Your task to perform on an android device: the timer, which was created by me I want to pause it.
Image 0: 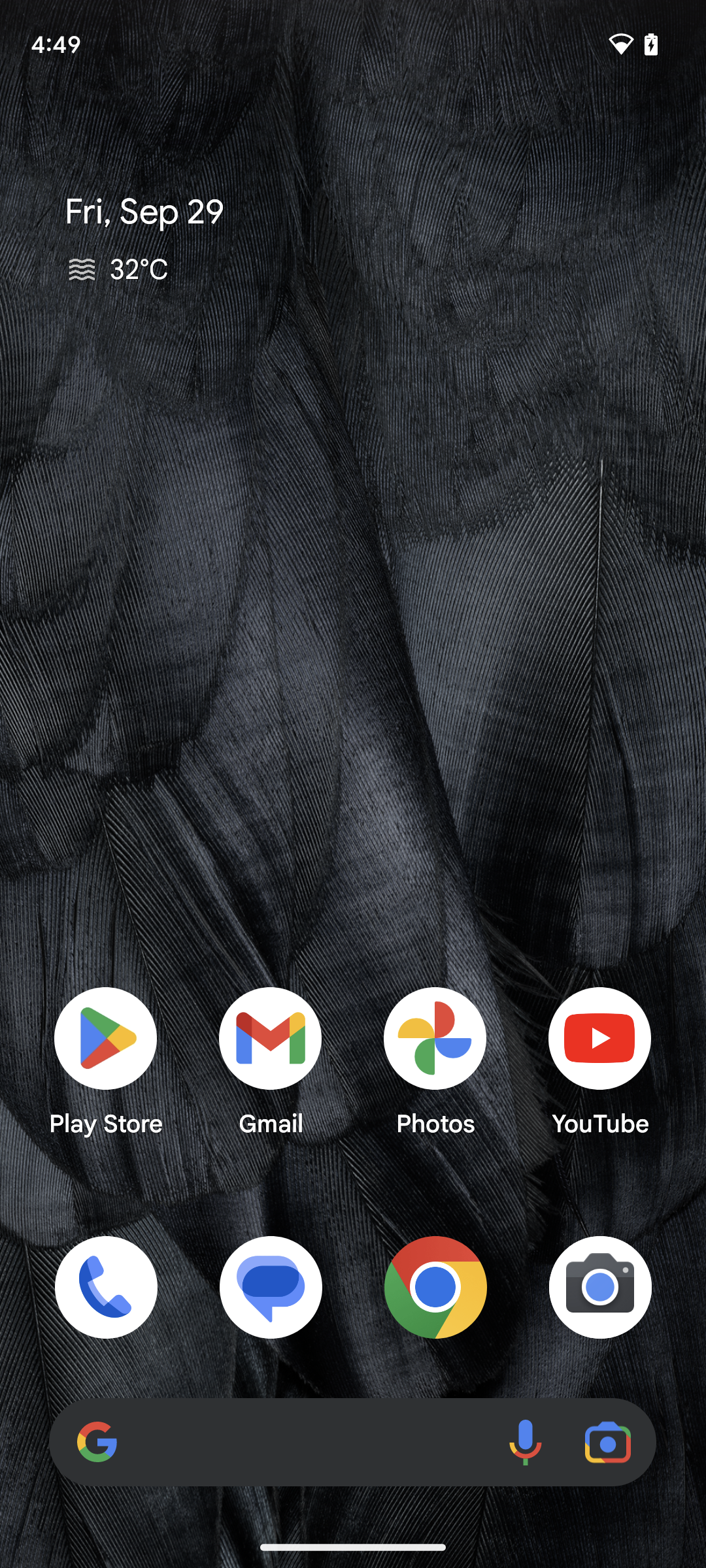
Open the clock app.
Step 0: open app "The Clock"
Image 1: 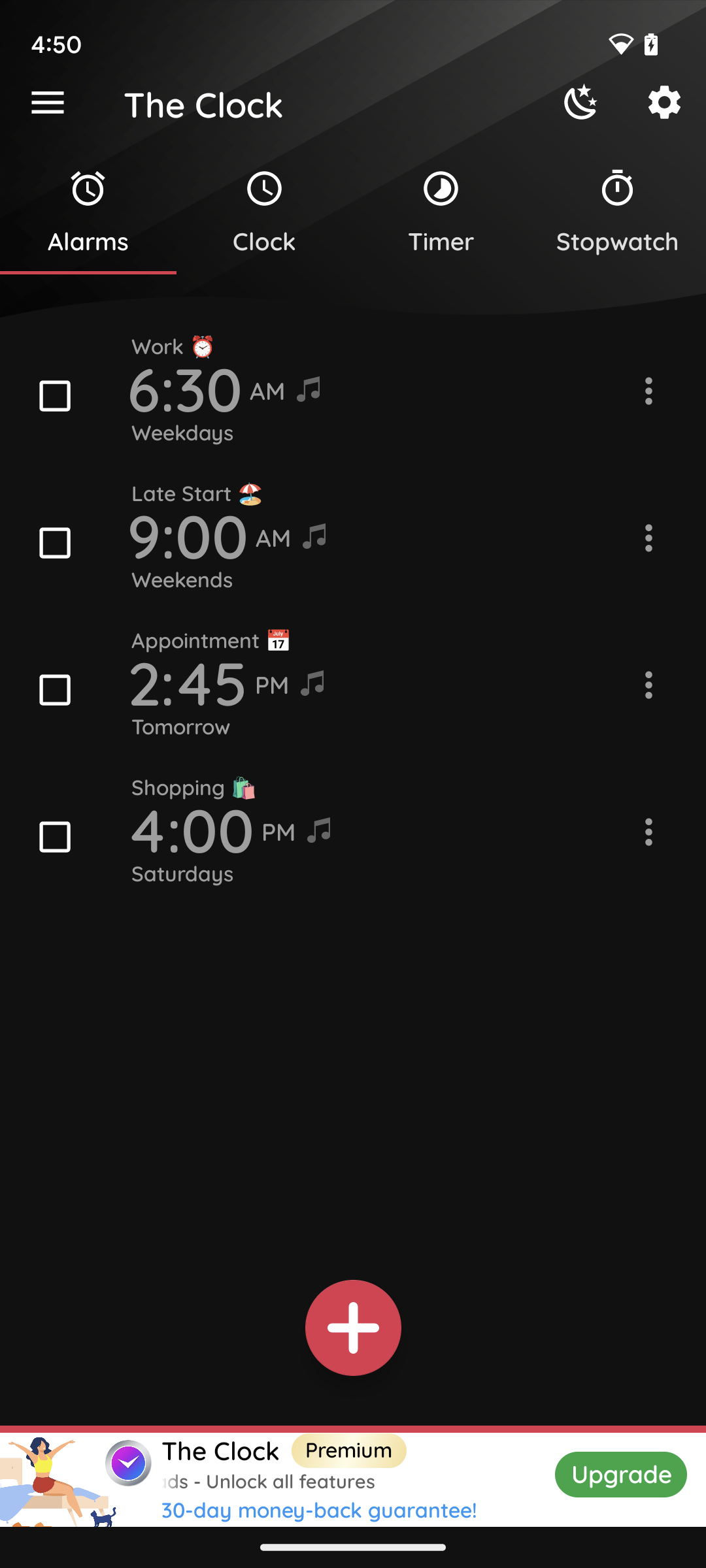
Tap on the timer.
Step 1: click (441, 212)
Image 2: 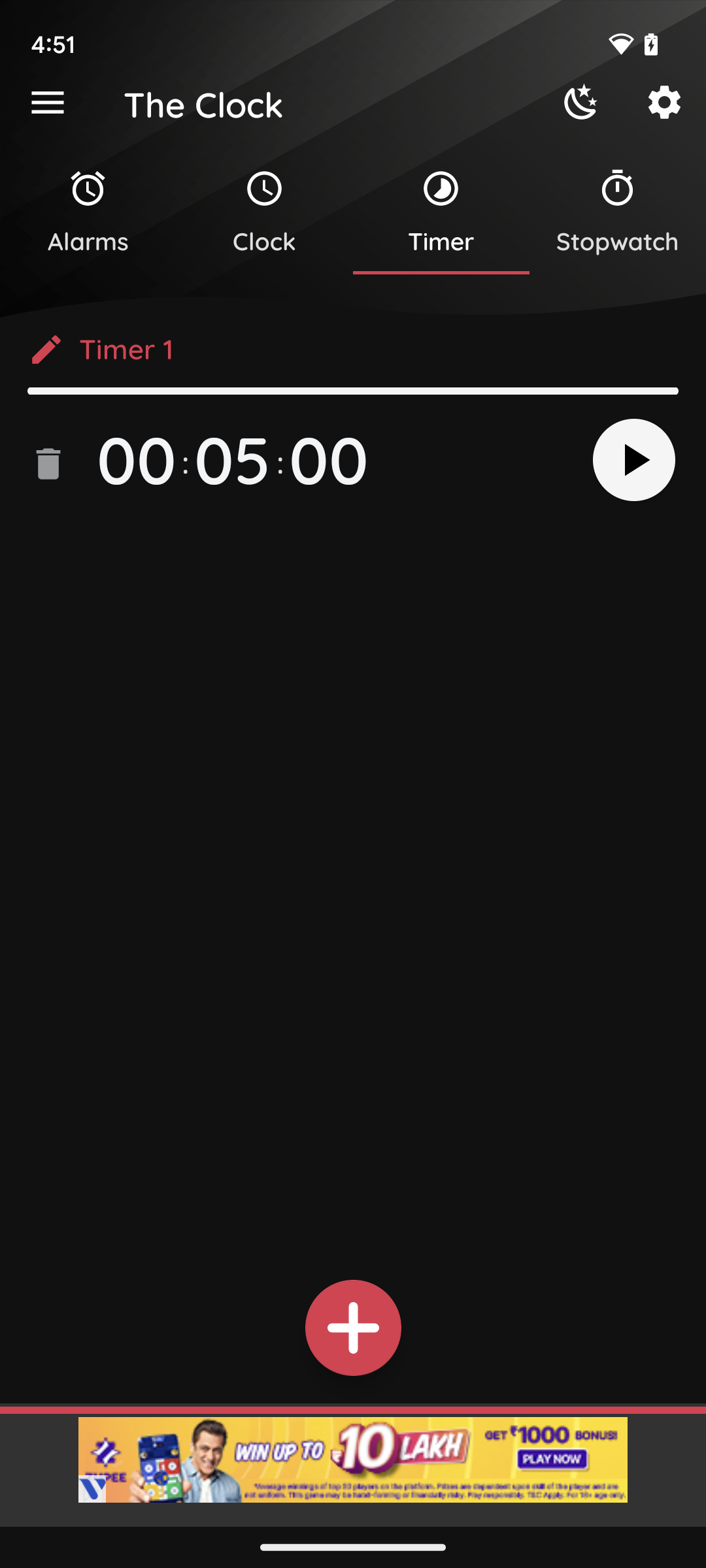
Tap on the timer.
Step 2: wait
Image 3: 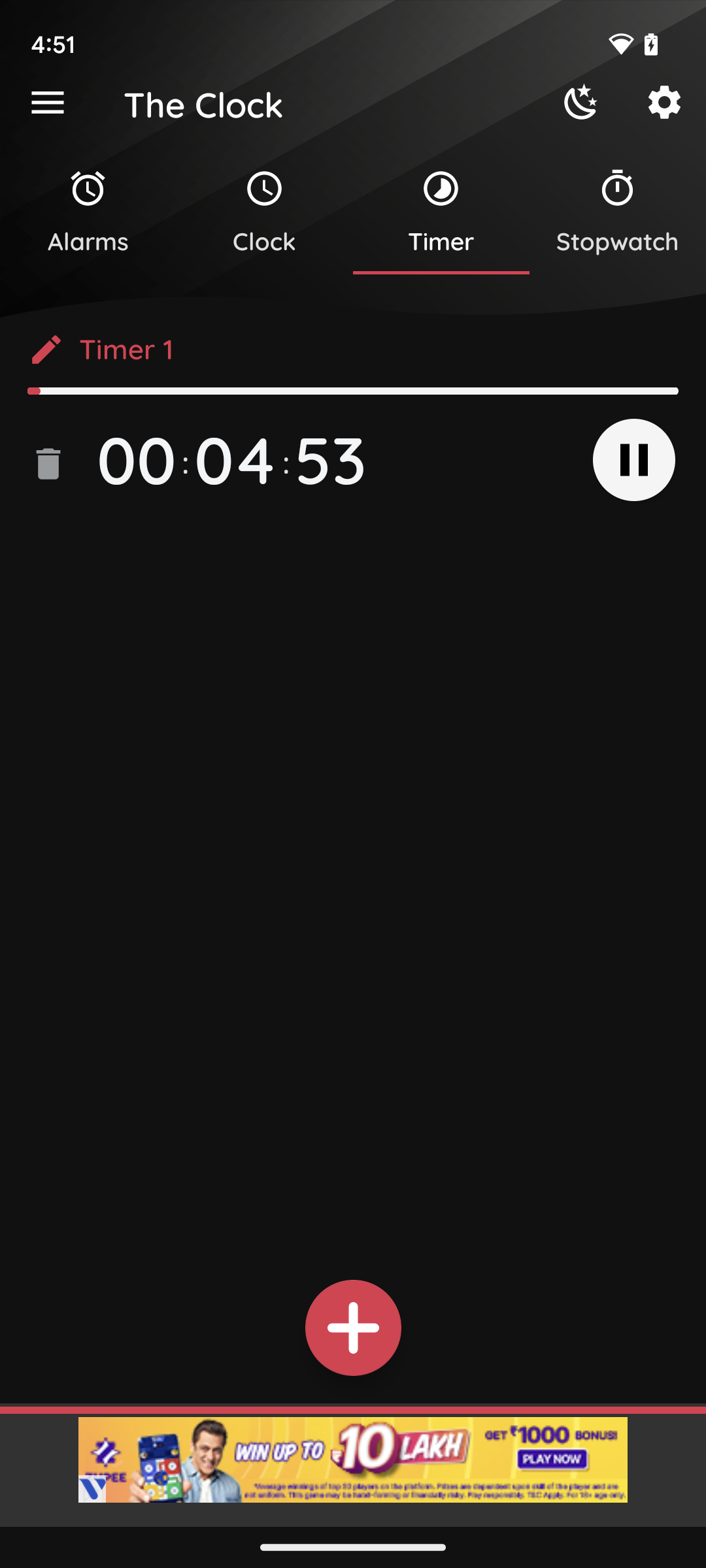
Tap on the pause icon present on the screen.
Step 3: click (633, 463)